Your task to perform on an android device:  I am using the Omio app to find a bus on November 5, 2023, as I am traveling from Groningen to Amsterdam. I am invited to an urgent office meeting that I had scheduled
Image 2: 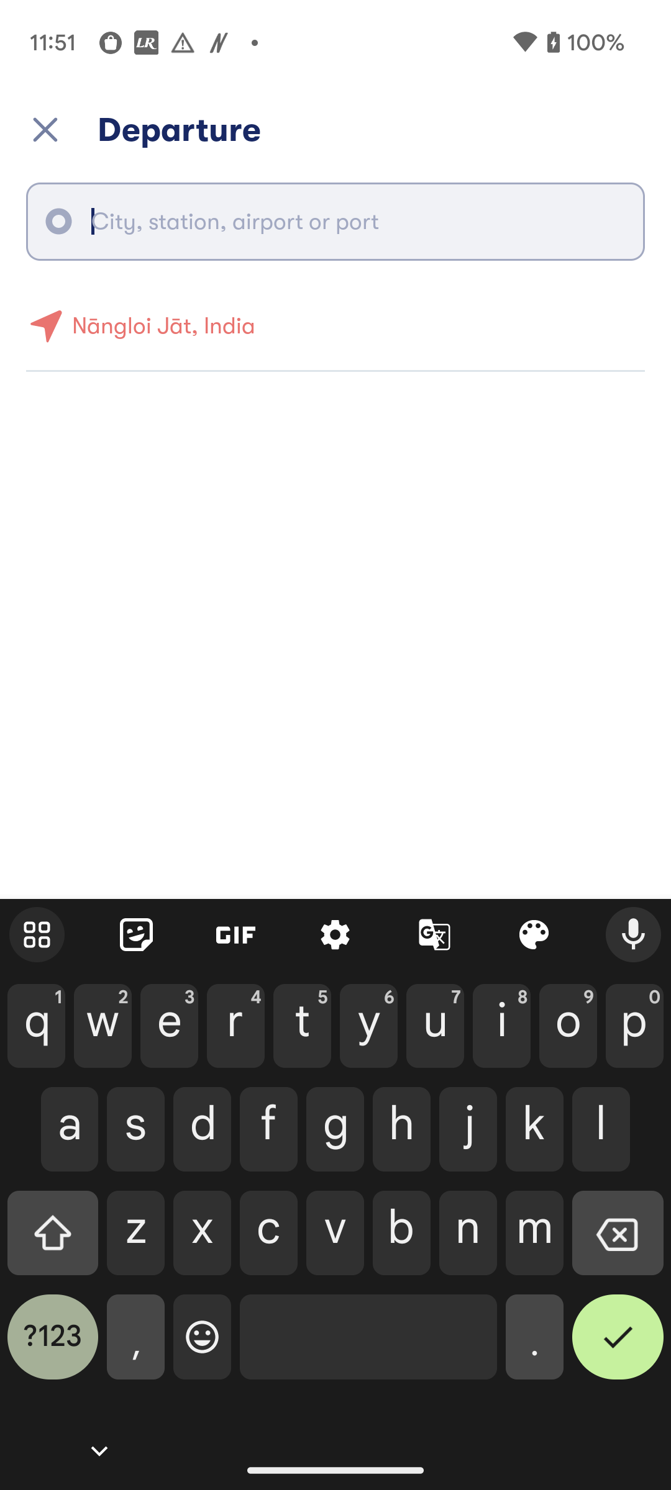
Type Groningen in search bar
Step 2: type "Groningen"
Image 3: 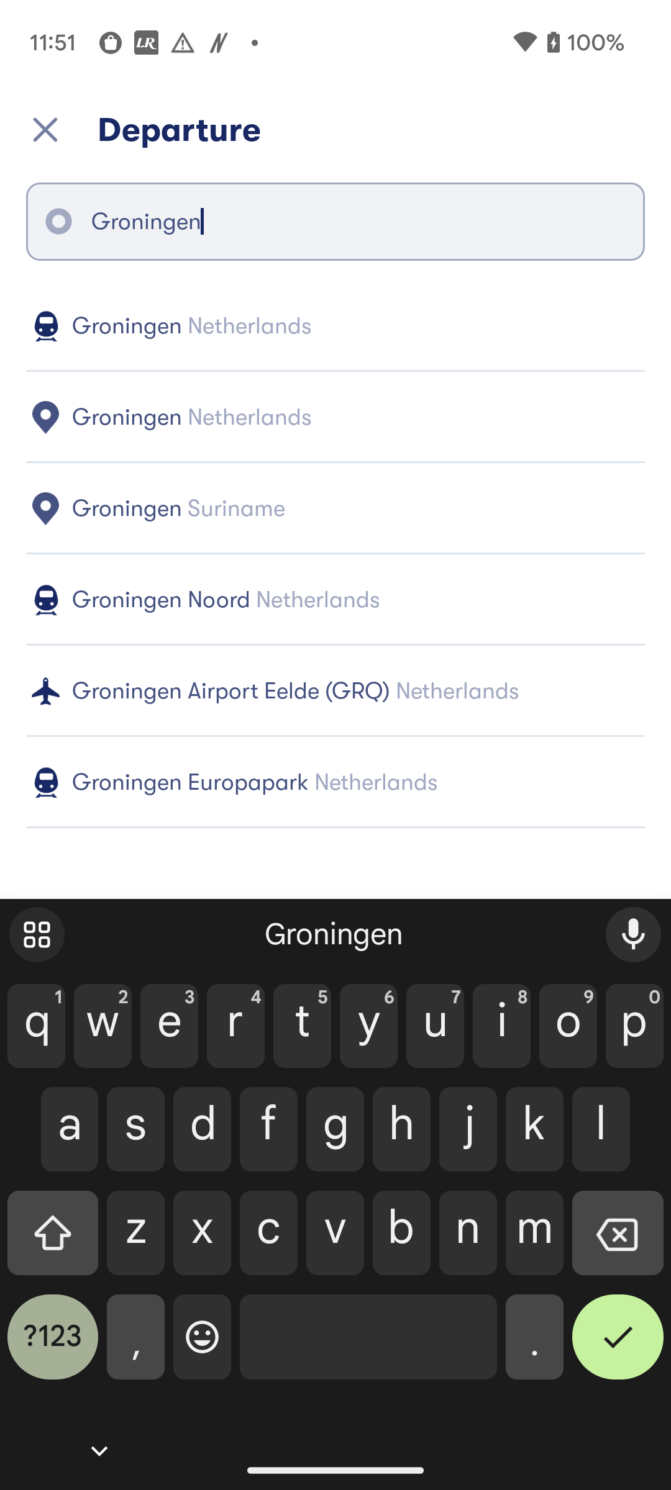
Click on the first suggestion 
Step 3: click (355, 326)
Image 4: 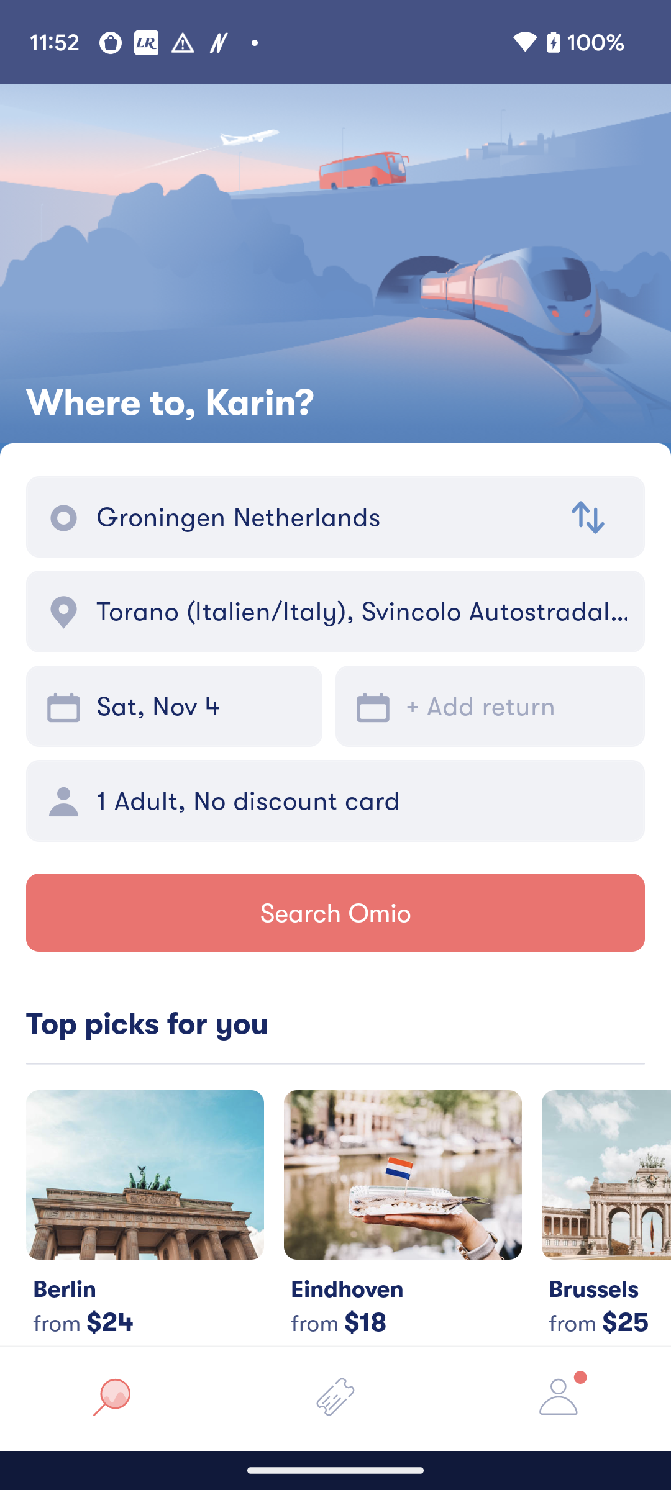
Click on the end point 
Step 4: click (361, 611)
Image 5: 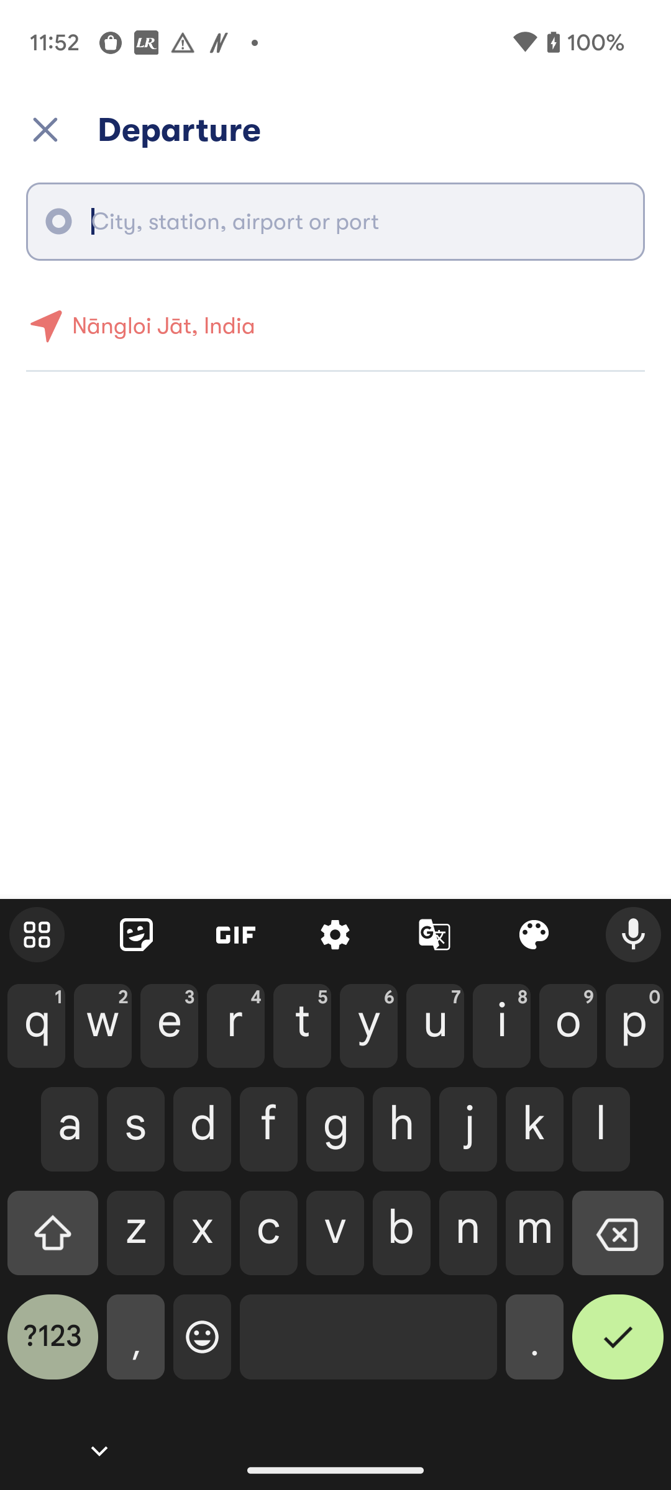
Type Amsterdam in search bar
Step 5: type "Amsterdam"
Image 7: 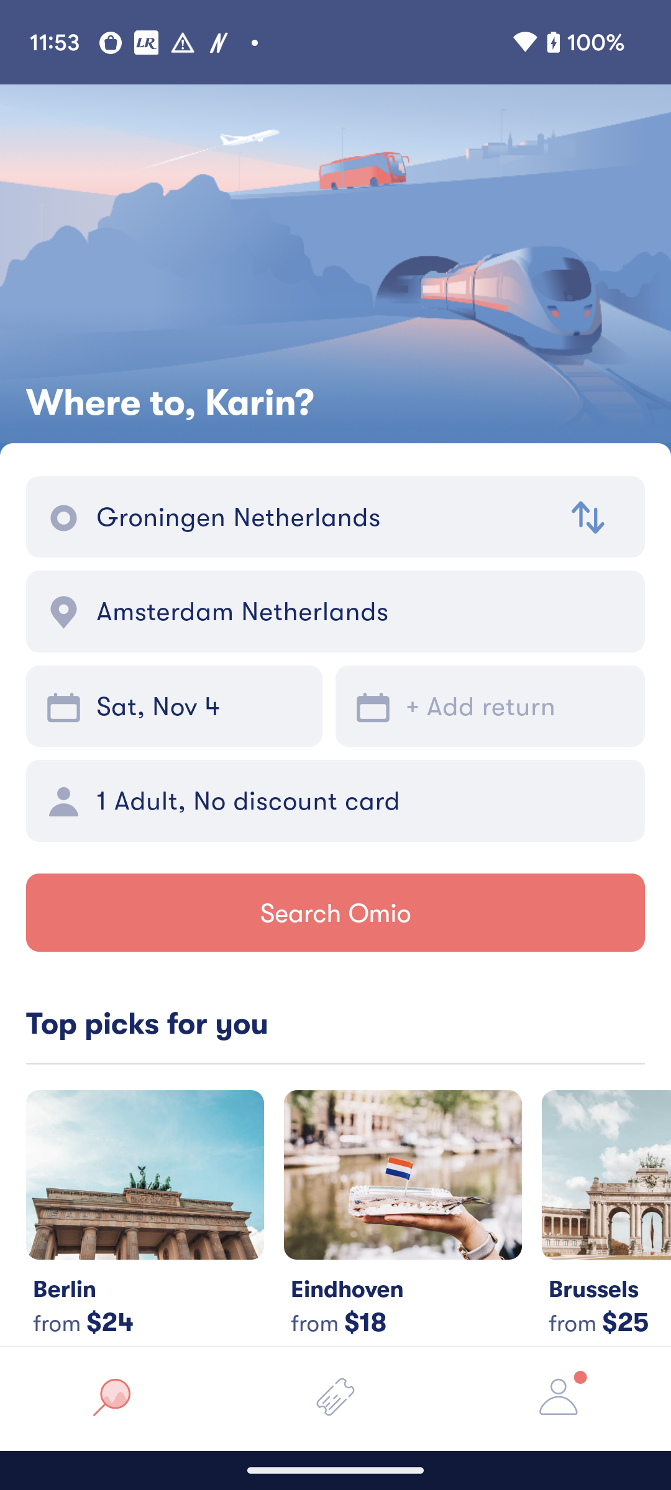
Click on the Date icon 
Step 7: click (80, 710)
Image 8: 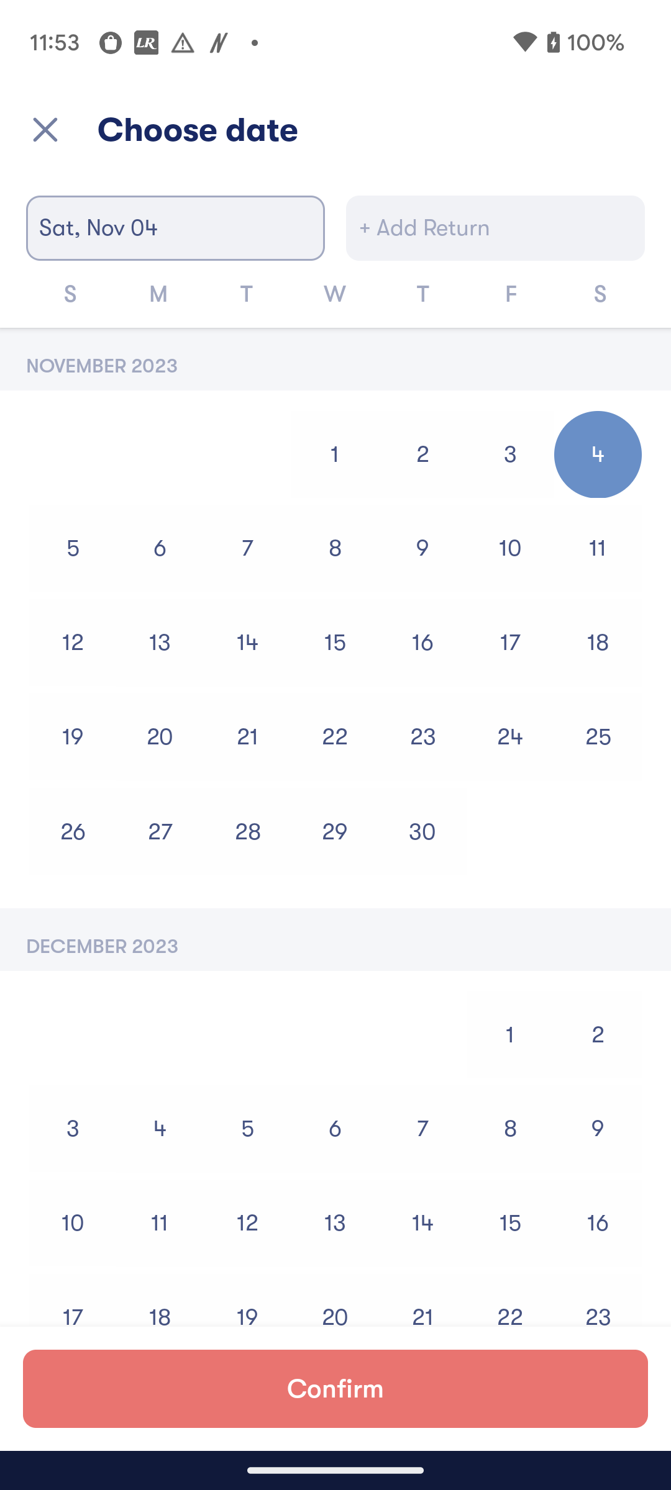
Click on the 5 November date 
Step 8: click (73, 548)
Image 9: 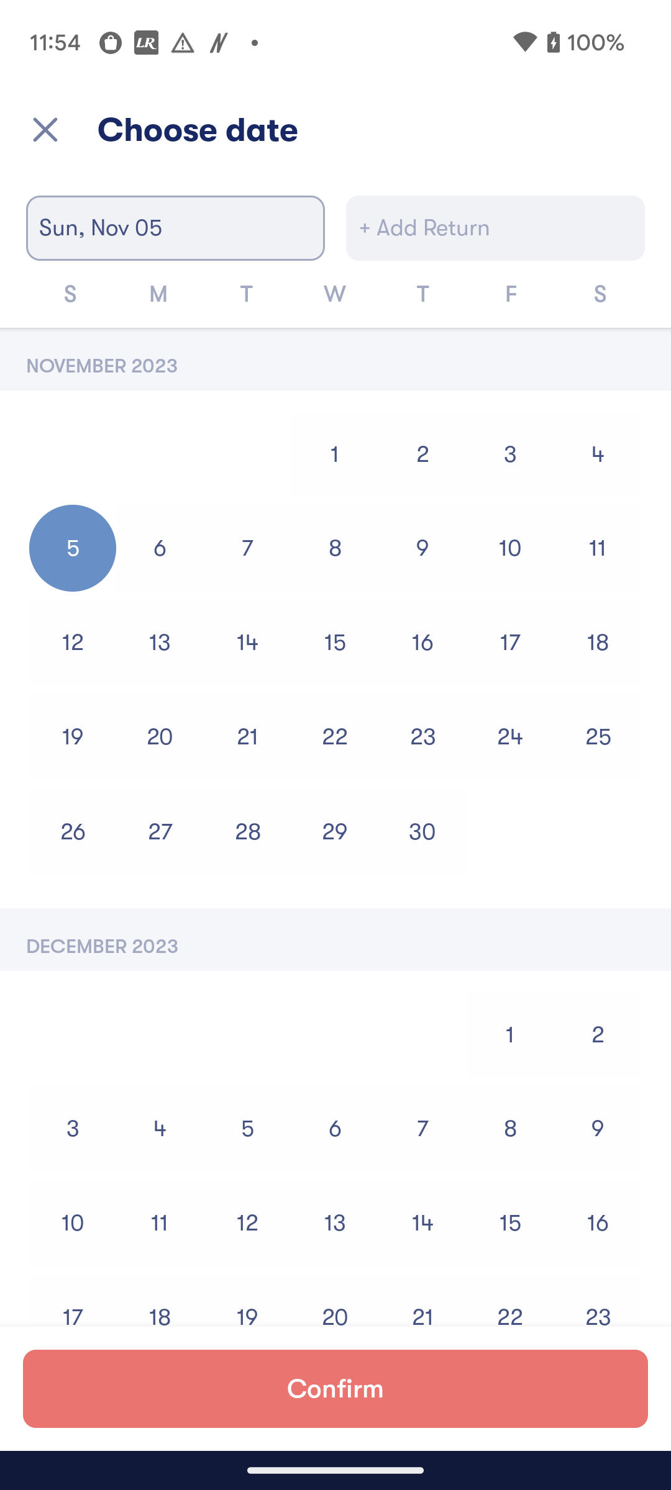
Click on the confirm button at the bottom of the screen
Step 9: click (335, 1388)
Image 10: 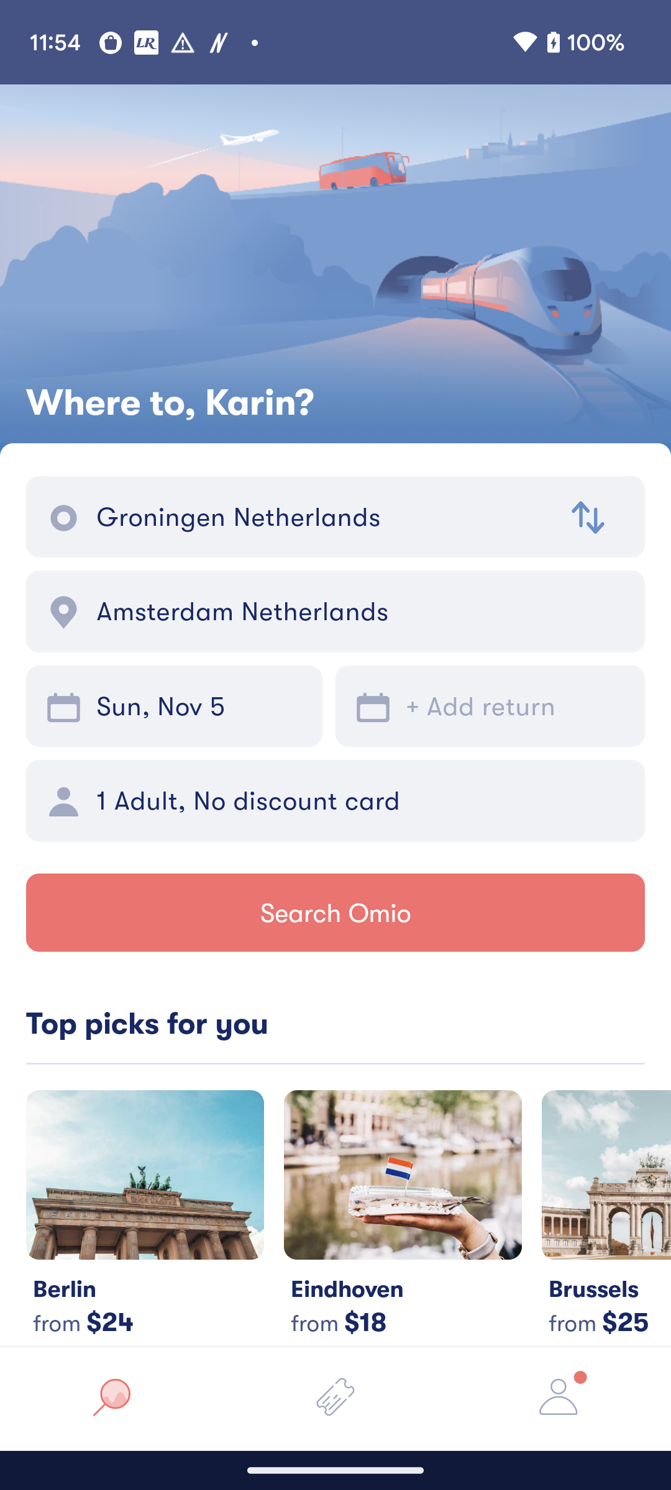
Click on the search Omio button 
Step 10: click (577, 909)
Image 11: 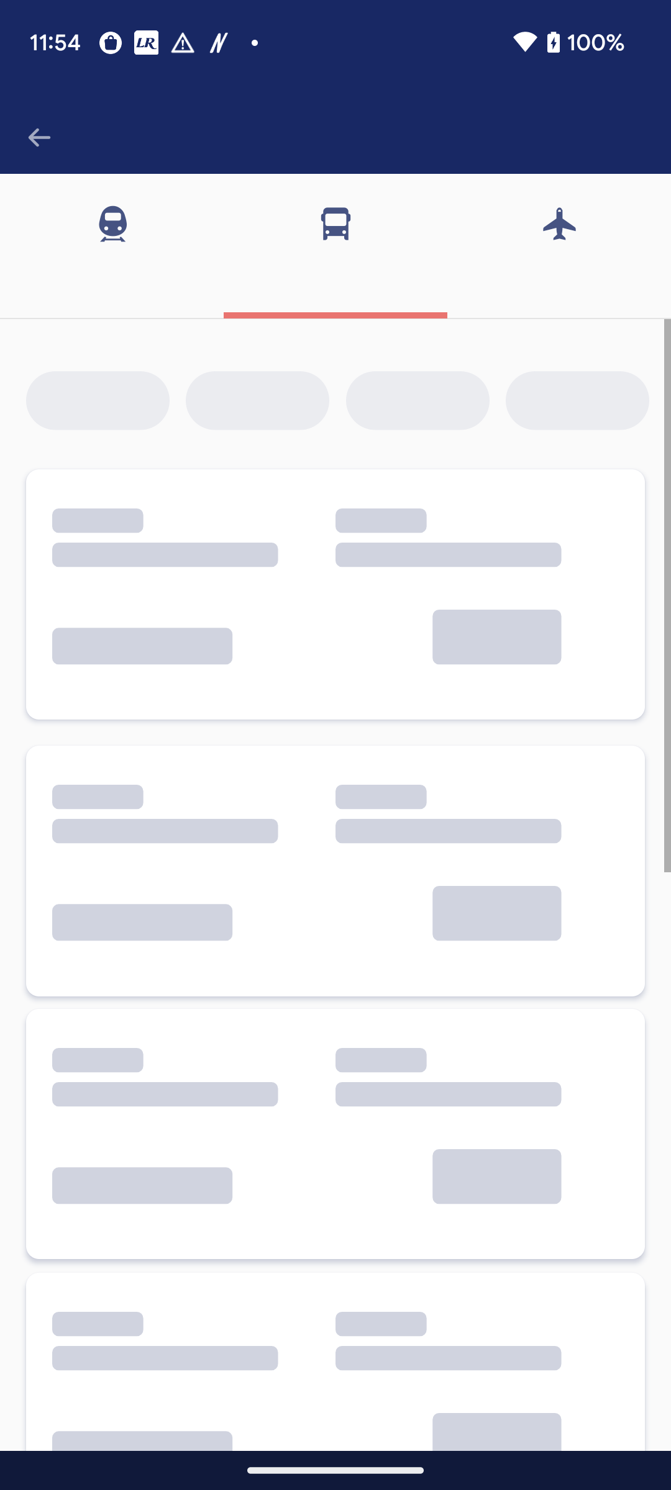
Click on the search Omio button 
Step 11: wait